Your task to perform on an android device: Open the Meditopia app, I would like to listen to a personalized guided meditation named Begin your journey to help me be productive throughout the day.
Image 0: 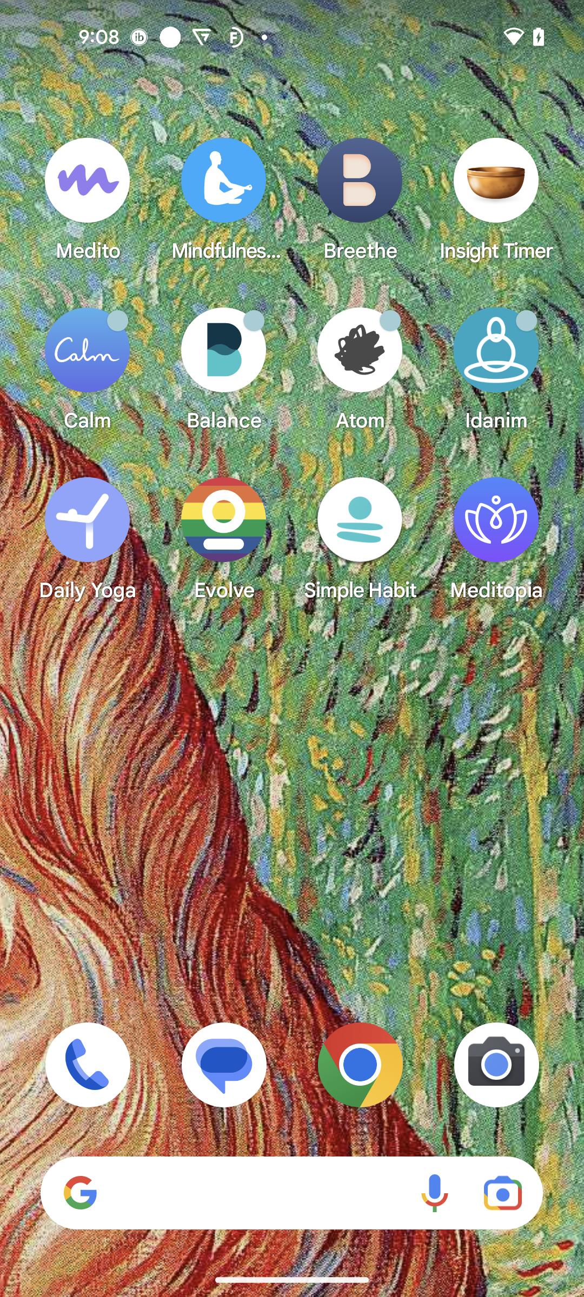
Open the Meditopia app
Step 0: open app "Meditopia"
Image 1: 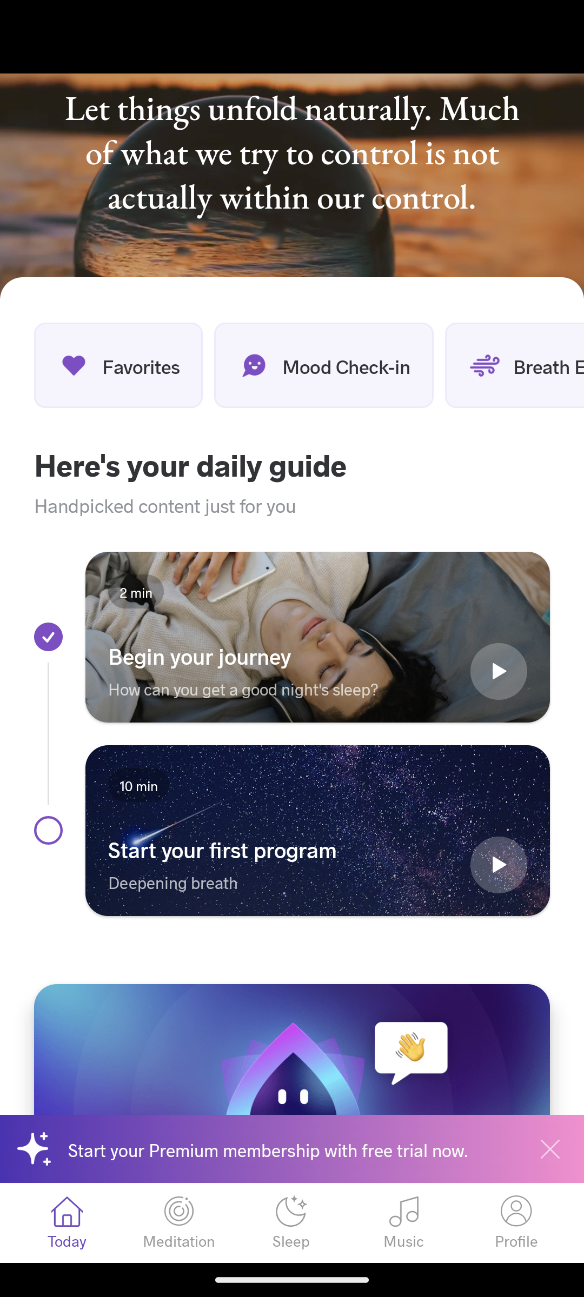
Click on the Begin your journey option
Step 1: click (496, 671)
Image 2: 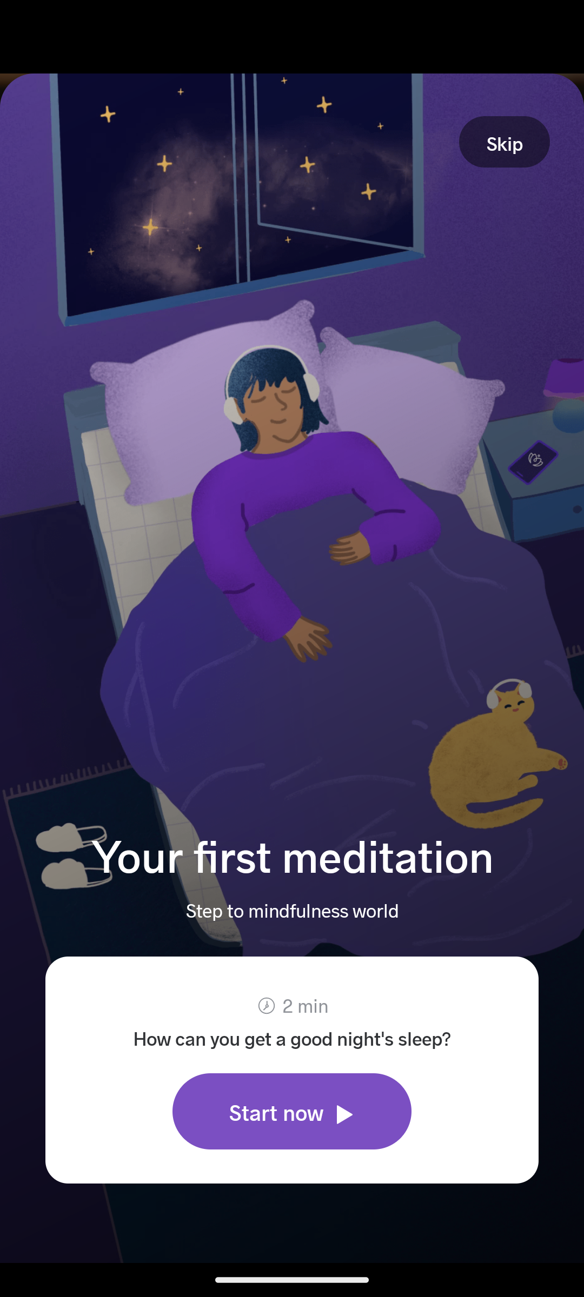
Click on the Start now button
Step 2: click (324, 1110)
Image 3: 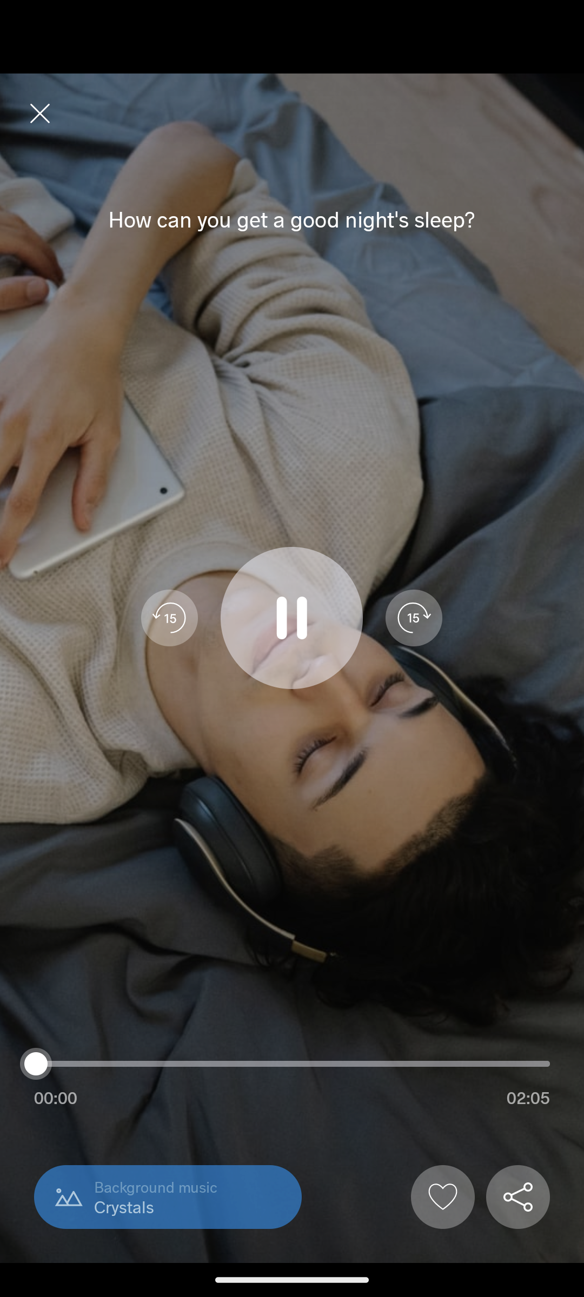
Click on the Start now button
Step 3: wait